Your task to perform on an android device: Export the contact to my phone storage from the Phonebook app.
Image 1: 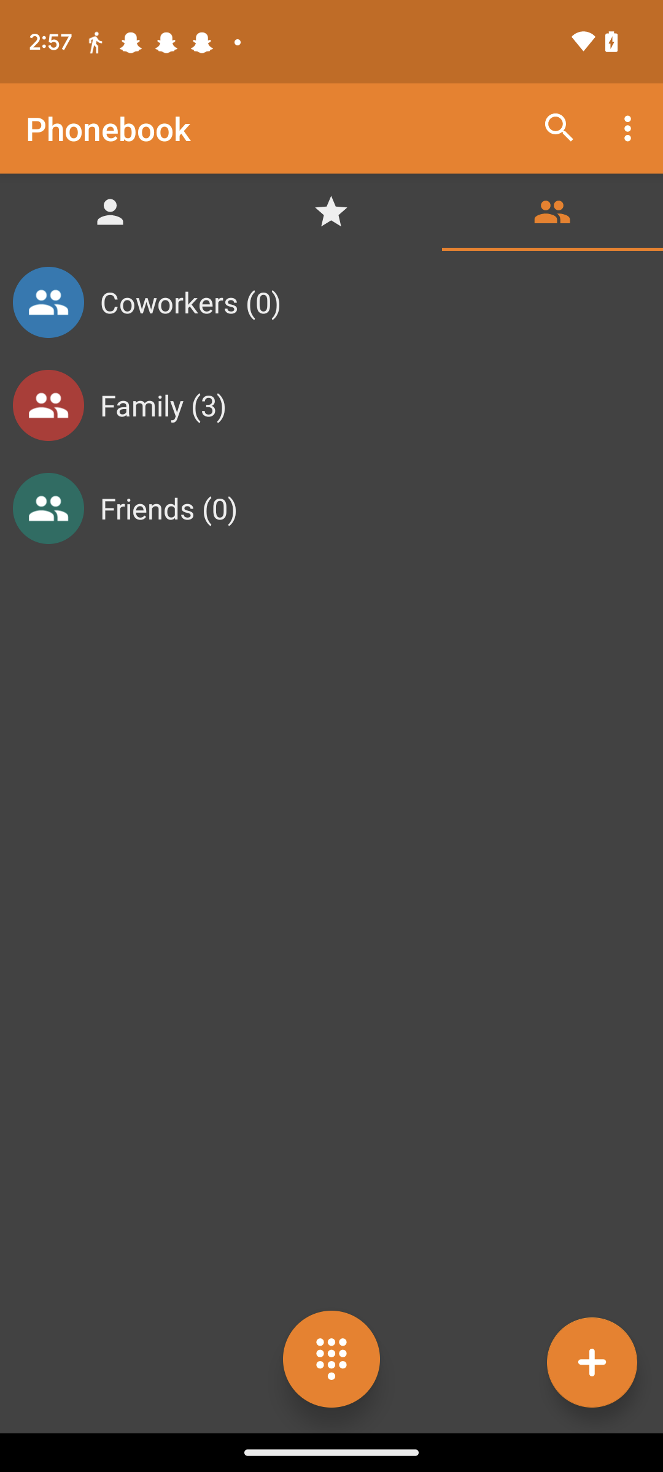
Click on the three dot menu at the top-right of the screen.
Step 1: click (630, 128)
Image 2: 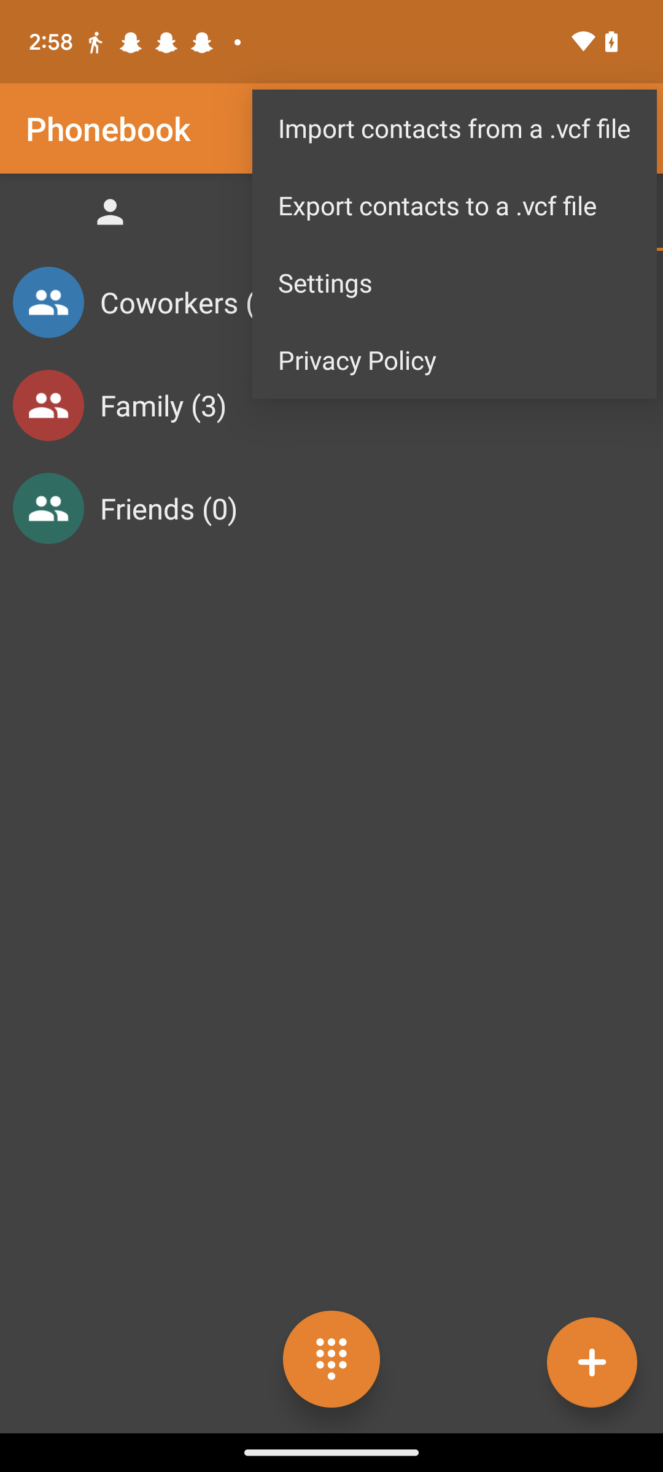
Click on the Export contacts to a .vcf file.
Step 2: click (454, 205)
Image 3: 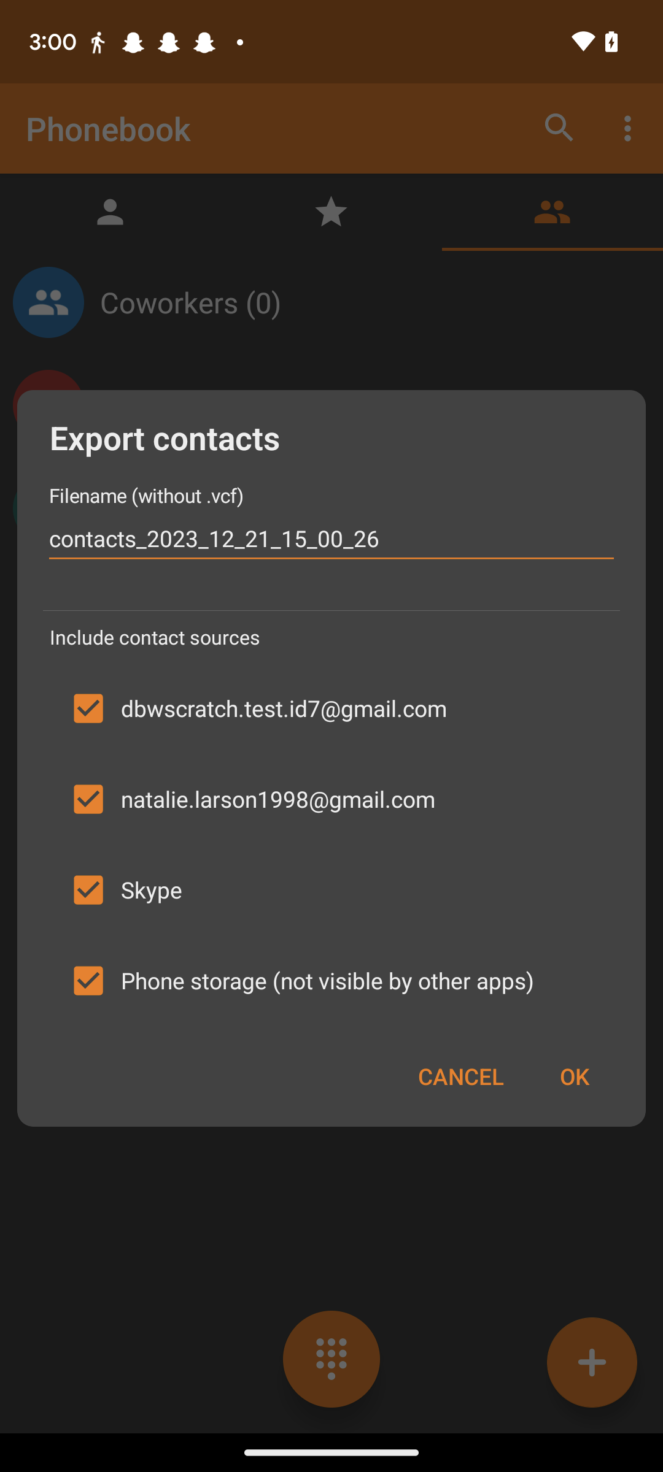
Click on OK.
Step 3: click (574, 1076)
Image 4: 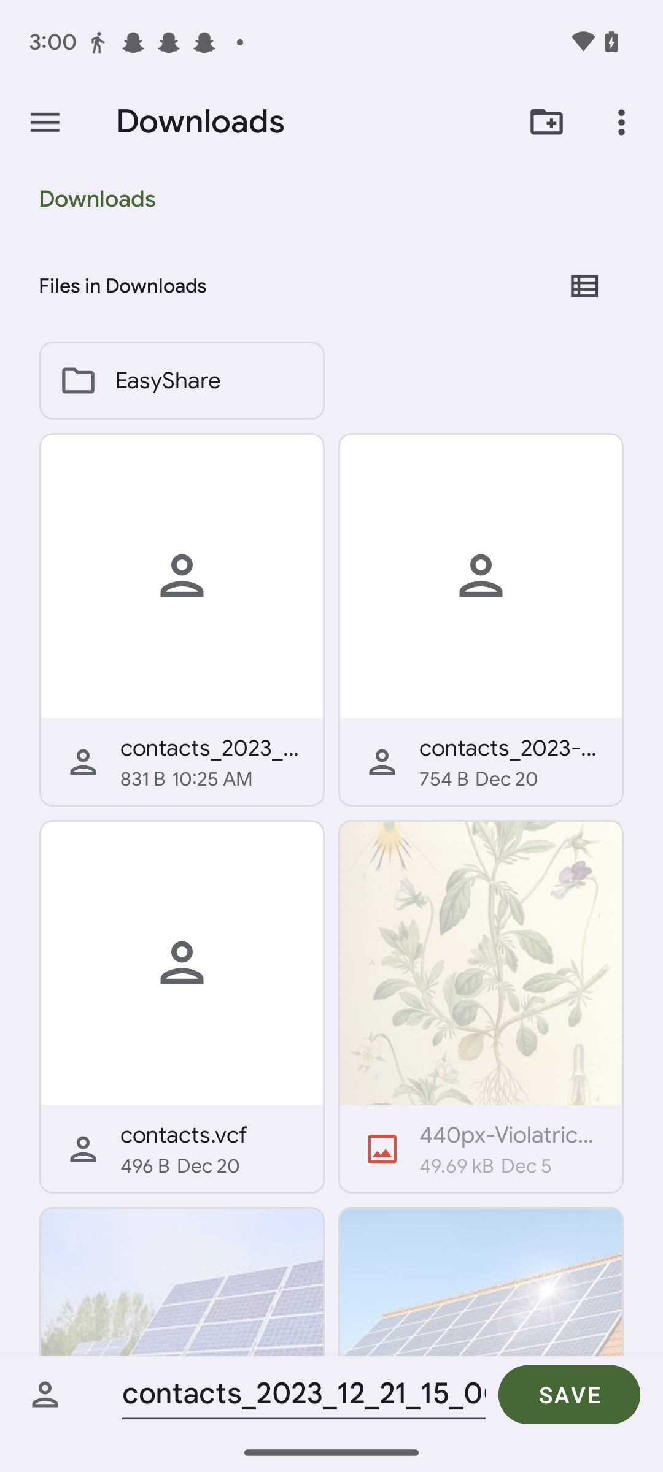
Click on the Save icon at the bottom of the screen.
Step 4: click (569, 1394)
Image 5: 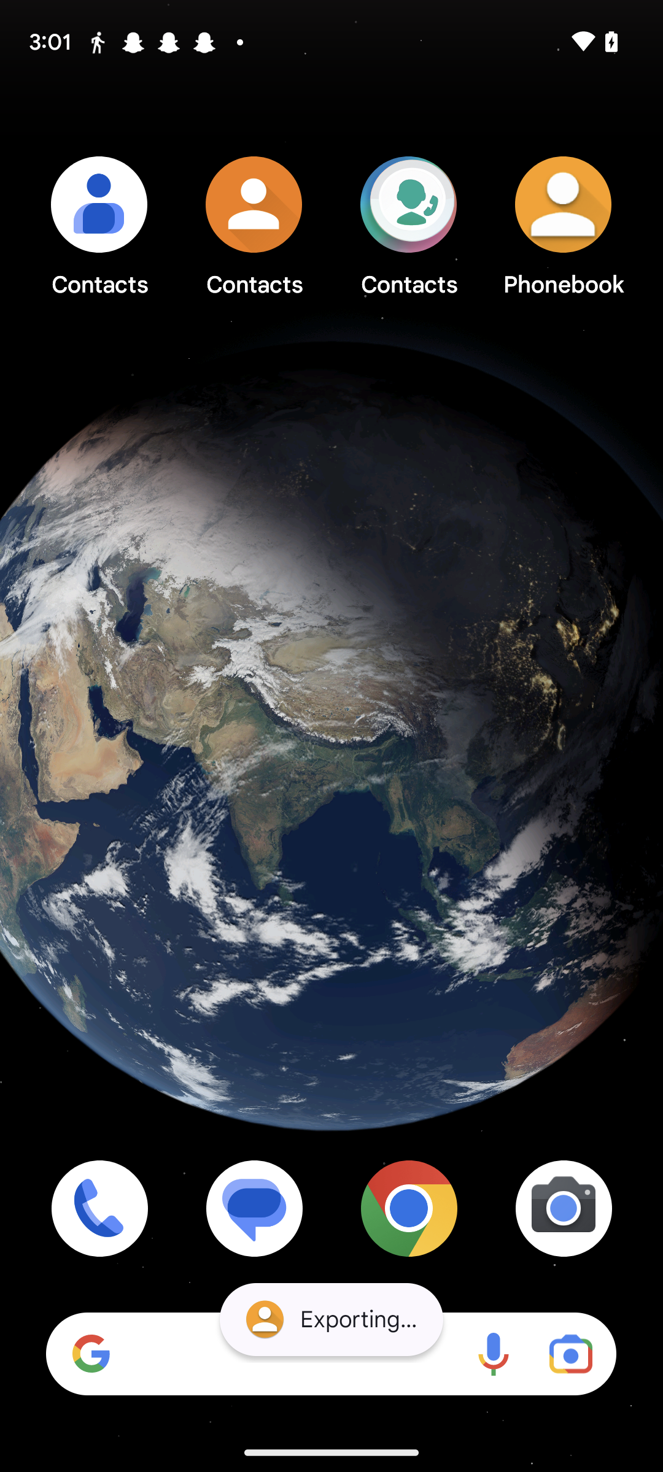
Click on the Save icon at the bottom of the screen.
Step 5: wait